Your task to perform on an android device: Subscribe to the Queen official channel.
Image 0: 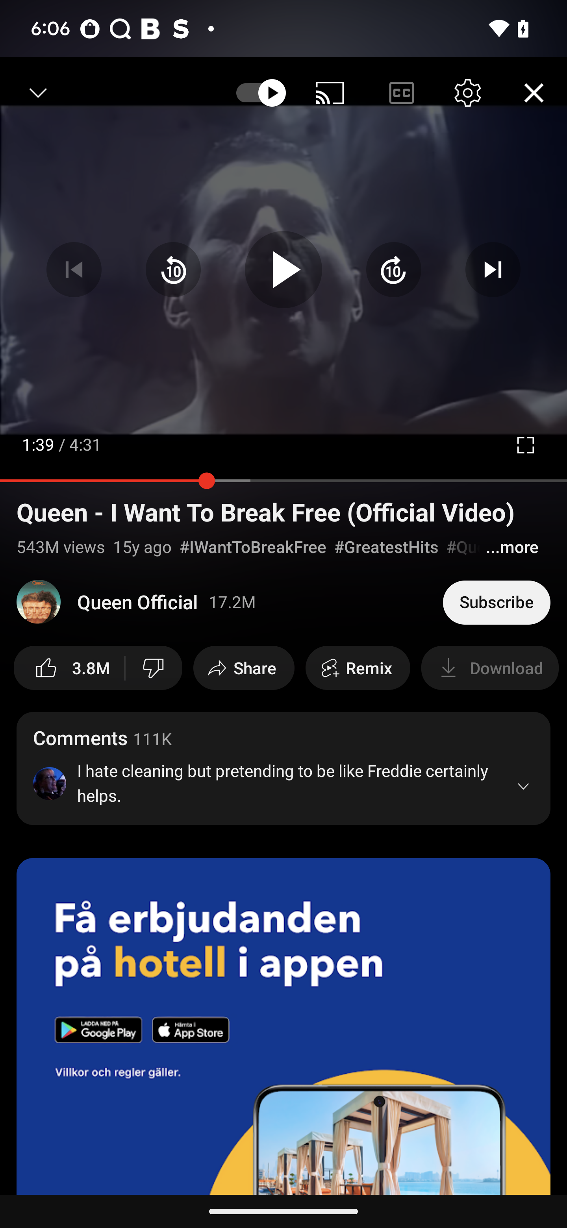
Click on the subscribe button on the screen
Step 0: click (497, 602)